Your task to perform on an android device: I want to get a new television because my old led broke last week. Find a 65-inch Samsung LED TV by using the shopsy app.
Image 0: 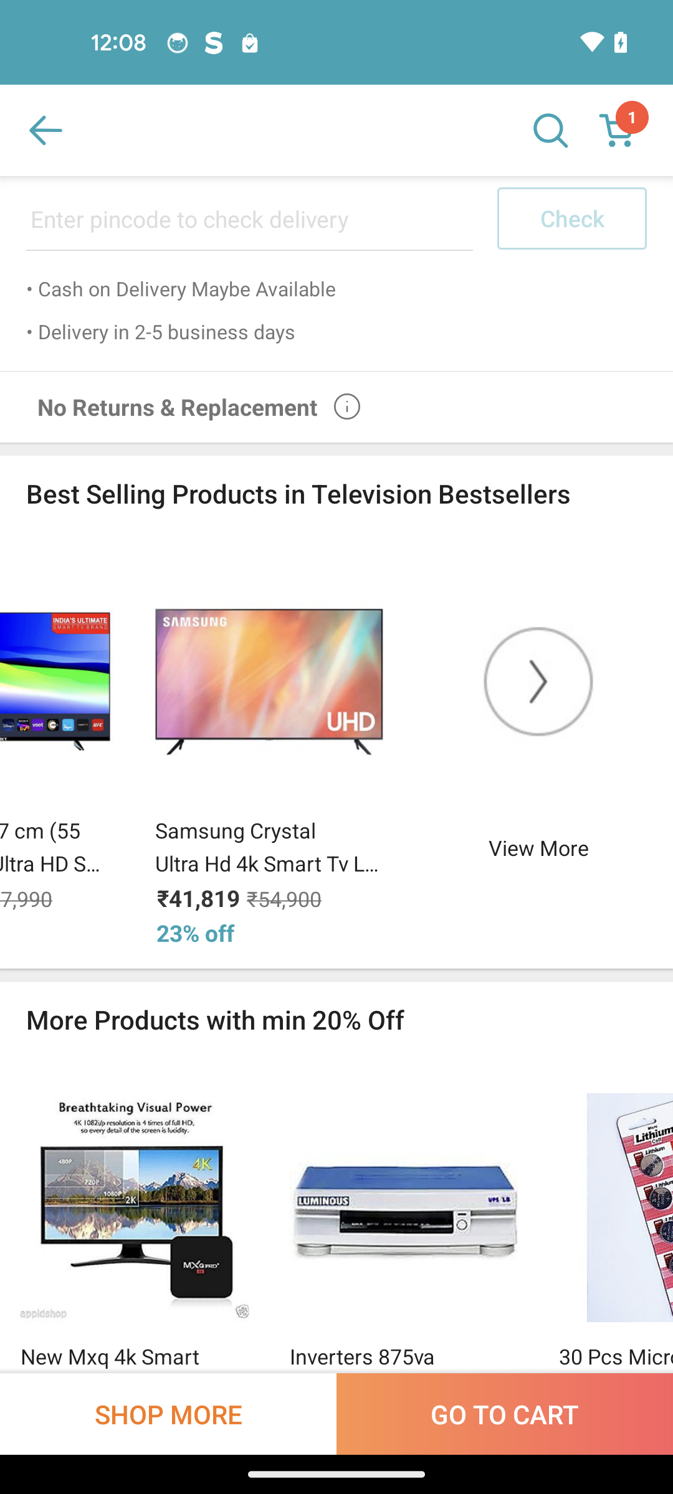
Open the shopsy app
Step 0: open app "Shopsy"
Image 1: 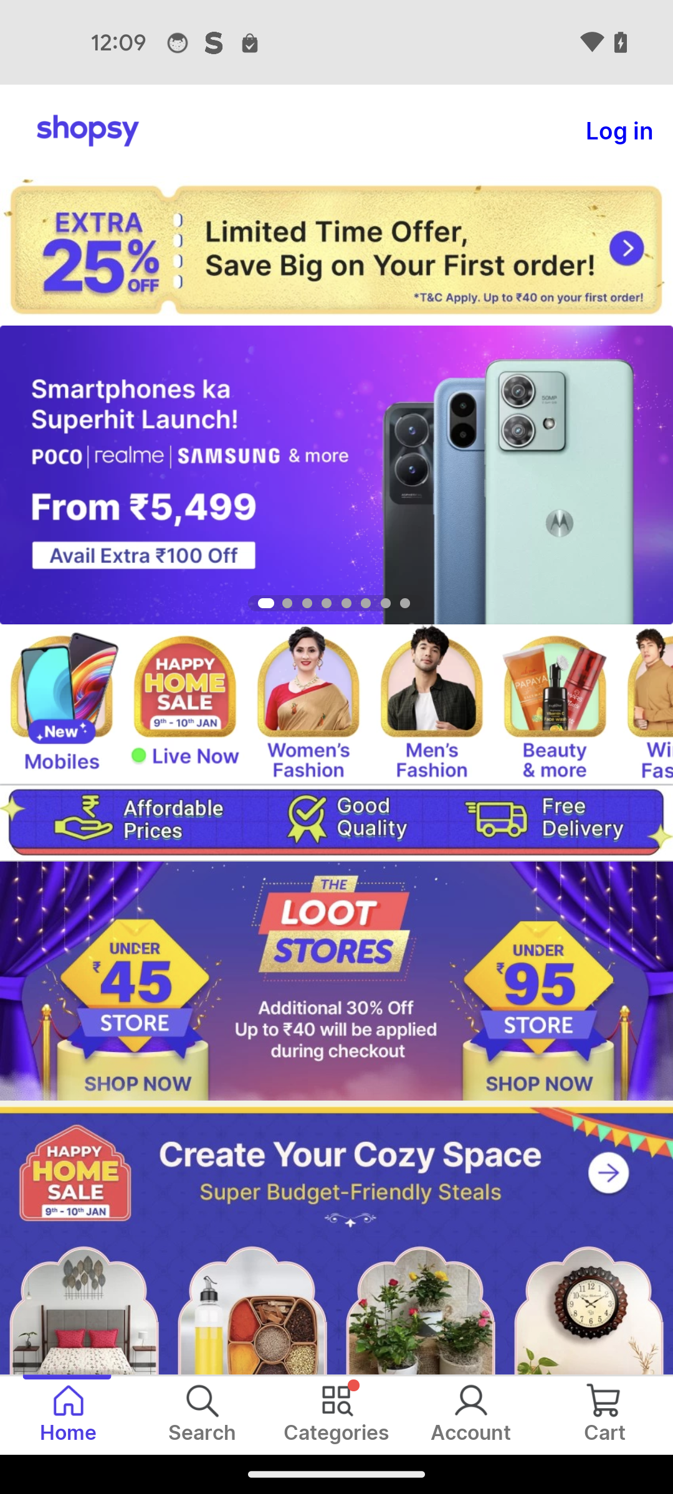
Tap on the search option at the bottom of the screen
Step 1: click (203, 1401)
Image 2: 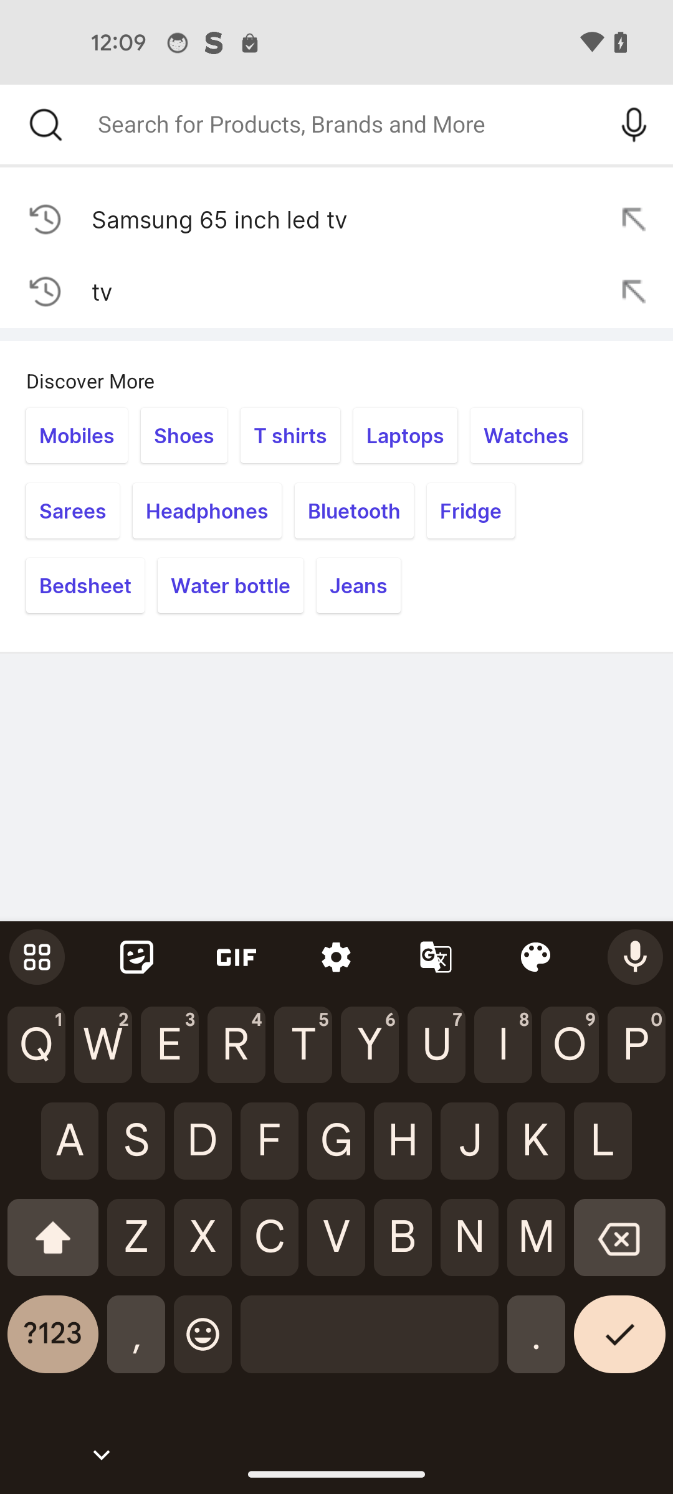
Search for a 65-inch Samsung LED TV
Step 2: type "65-inch Samsung LED TV"
Image 3: 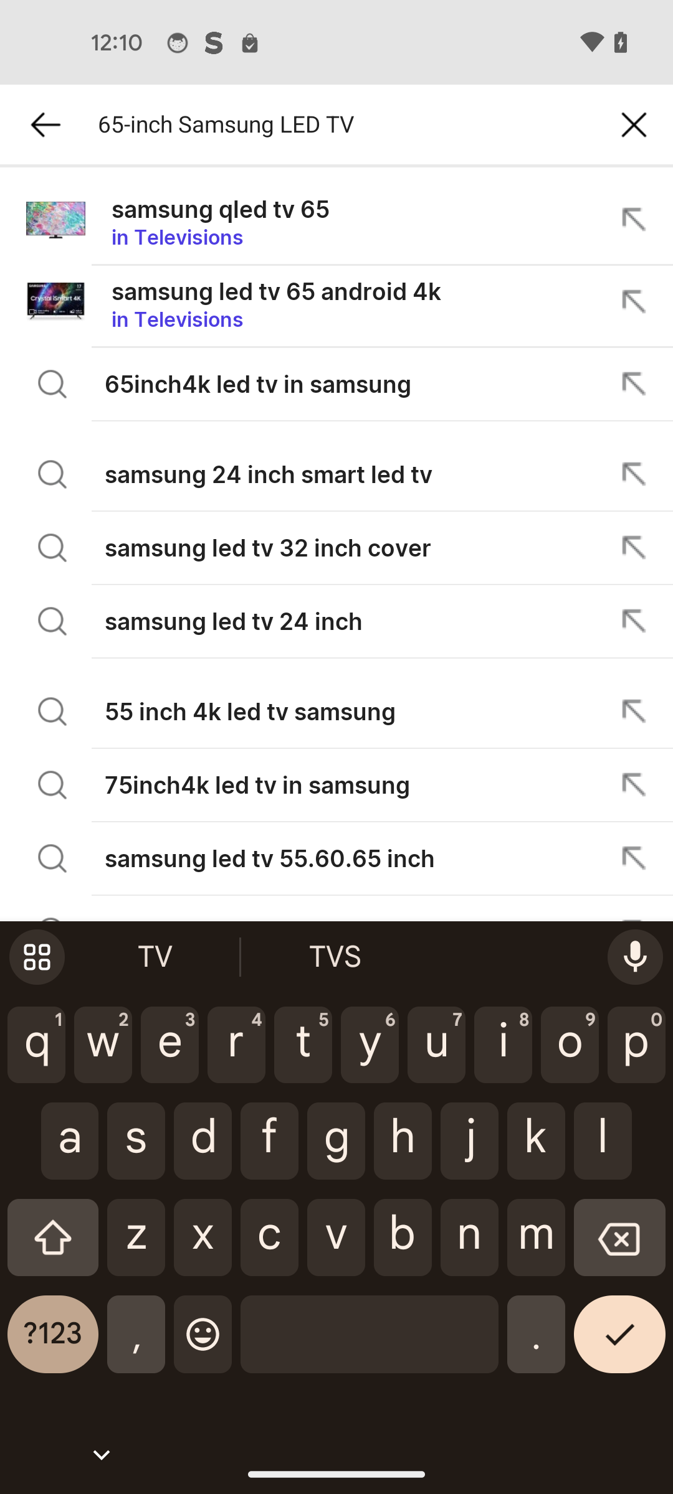
Tap on the tick button at the bottom right corner of the screen
Step 3: click (619, 1343)